Your task to perform on an android device: In the AJIO app, look for the Shoes with the Casual filter.
Image 0: 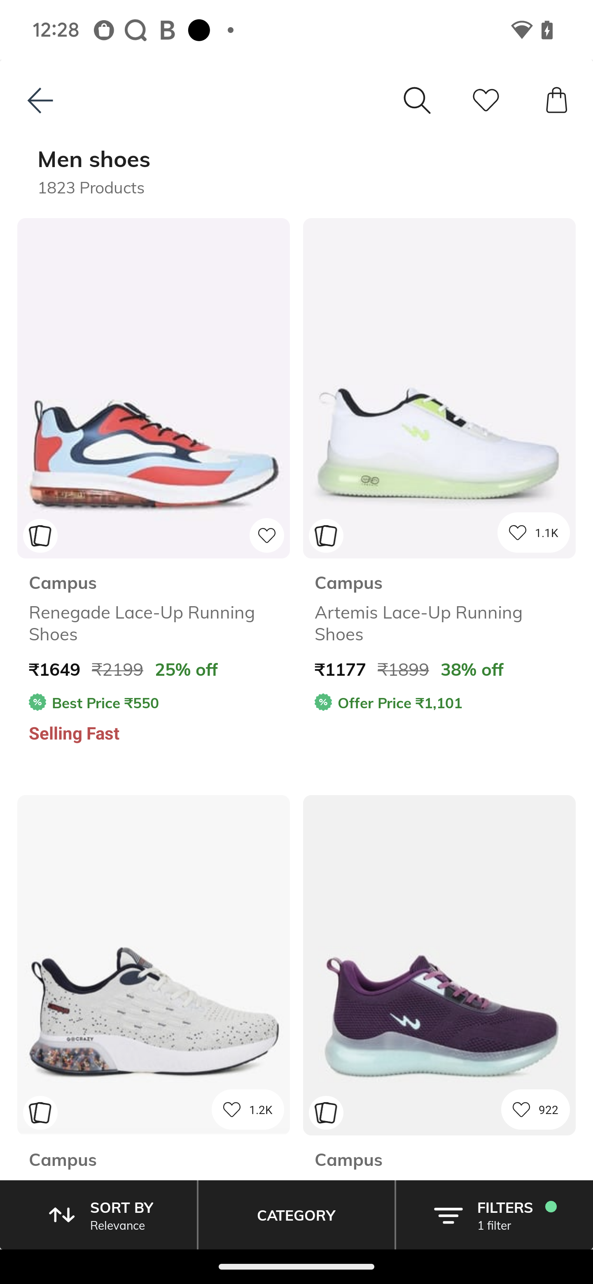
Click on the filter icon to apply some style occasion
Step 0: click (505, 1207)
Image 1: 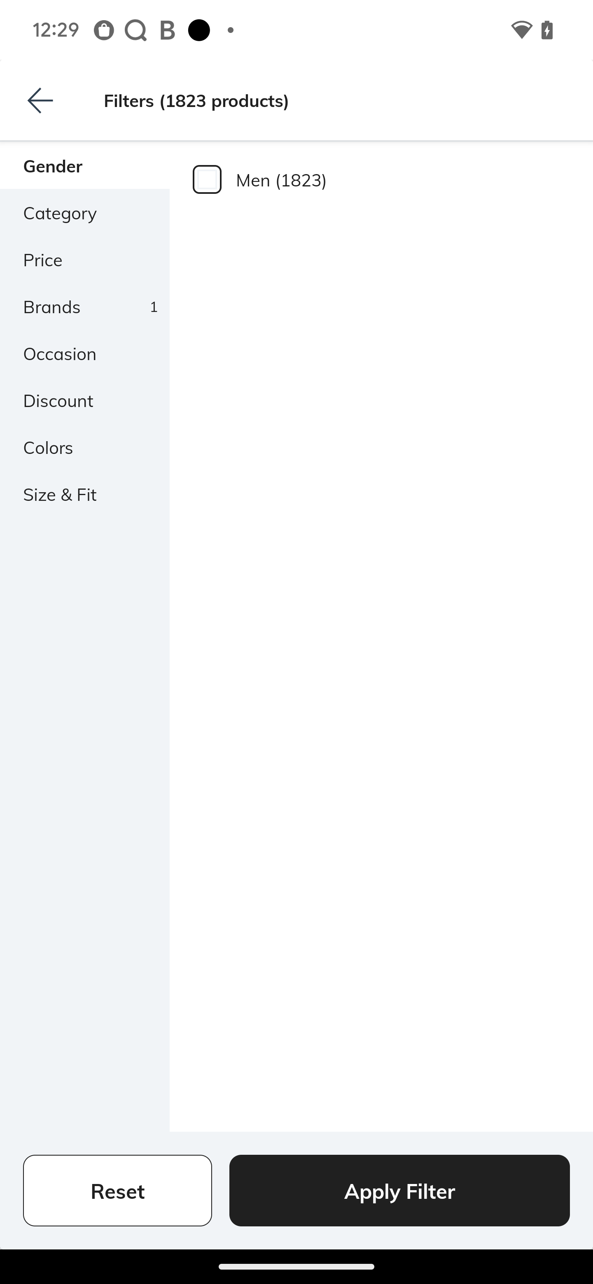
Click on the occasion option
Step 1: click (60, 353)
Image 2: 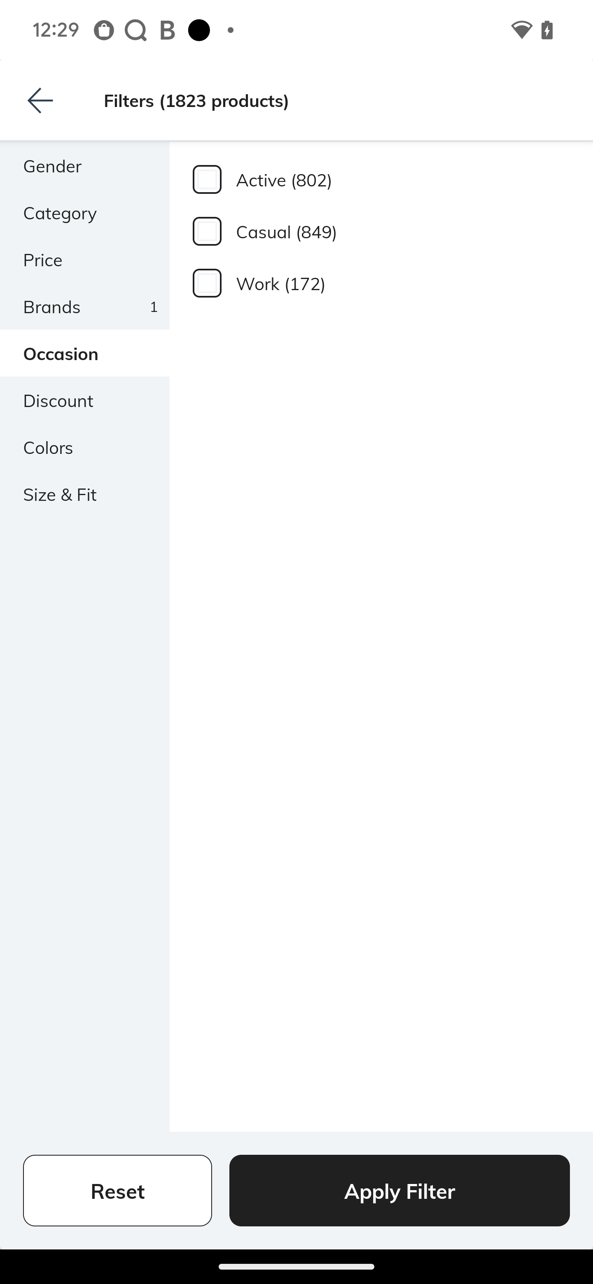
Click on the casual option
Step 2: click (381, 231)
Image 3: 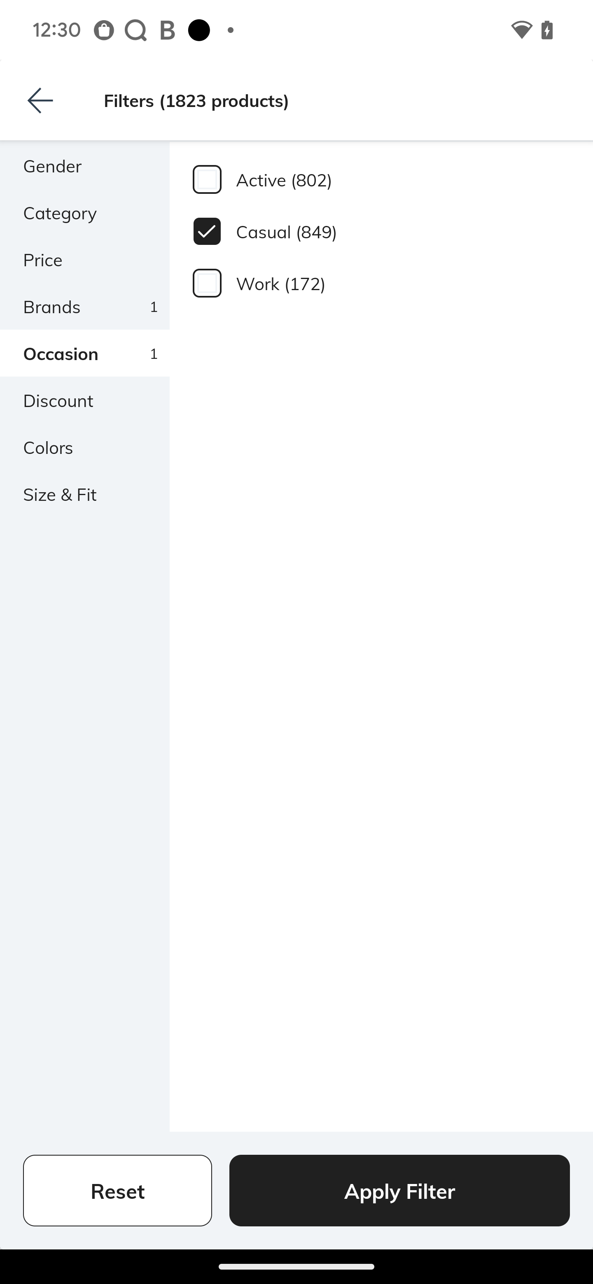
Click on the apply filter
Step 3: click (439, 1199)